Your task to perform on an android device: Go to the myntra app, Tap on the search bar and enter Peter England printed cotton kurtas for men
Image 0: 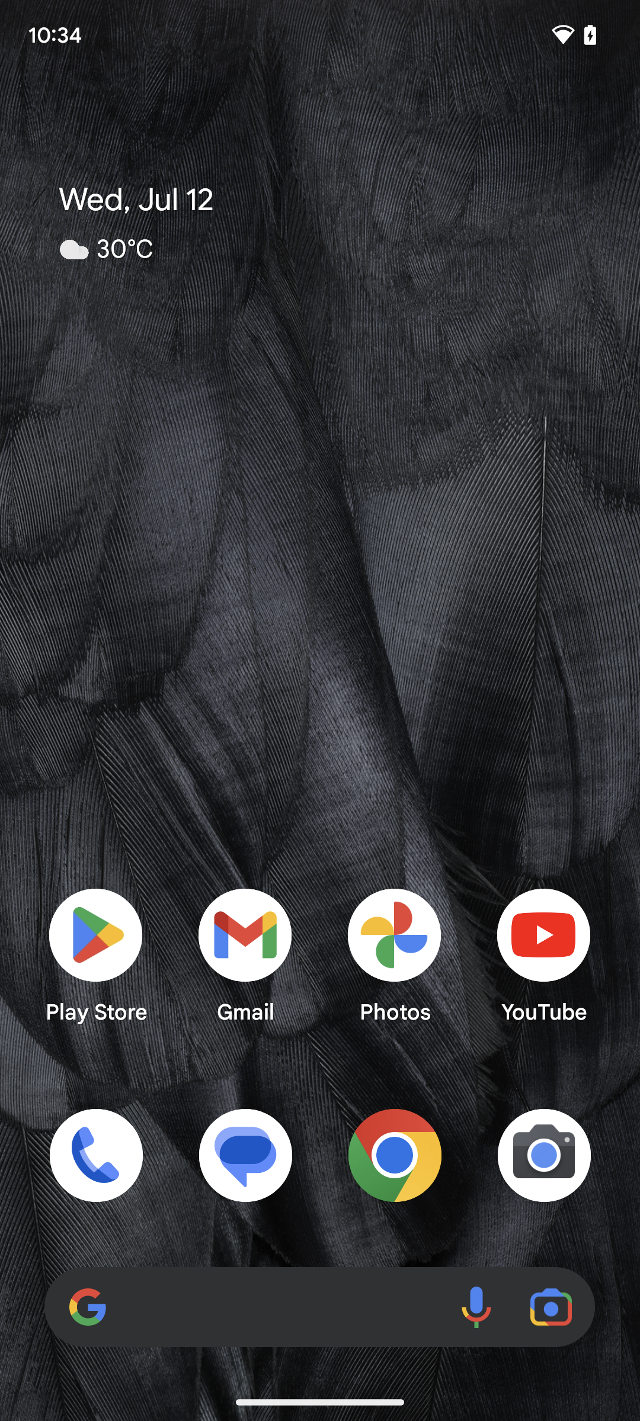
Open the myntra app
Step 0: open app "Myntra"
Image 1: 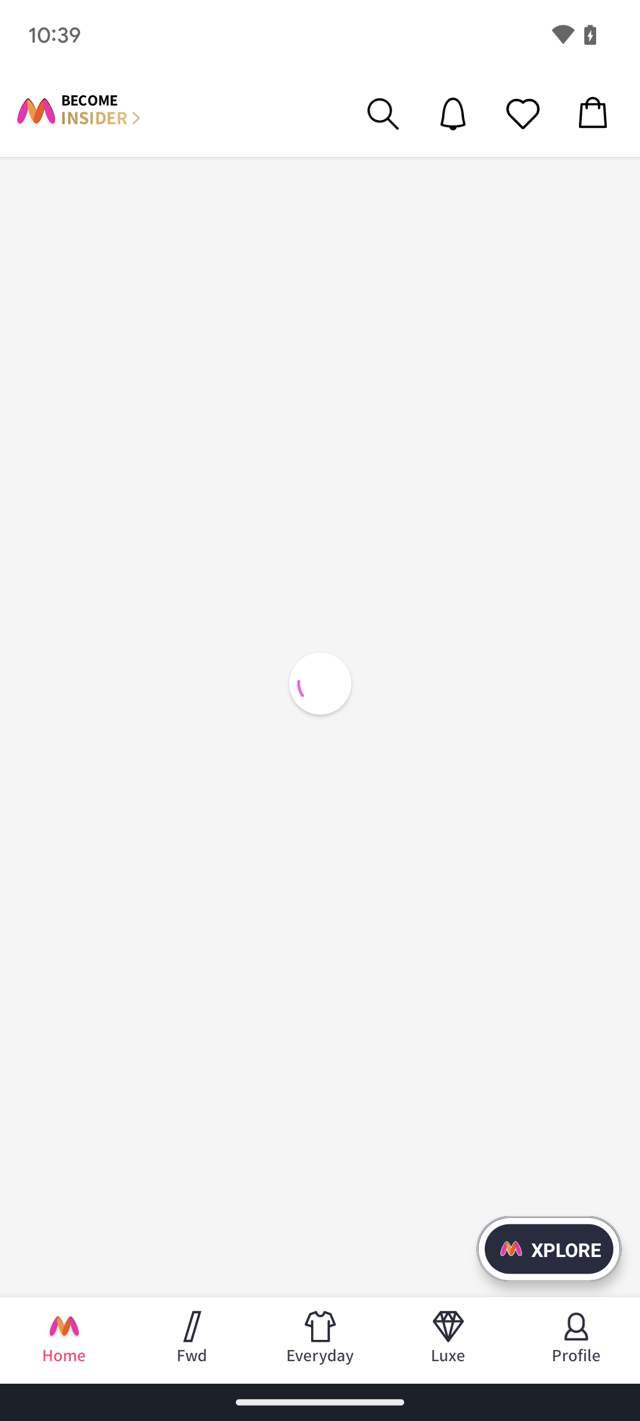
Click on the search icon on the left side of the bell icon at the top of the screen
Step 1: click (383, 114)
Image 3: 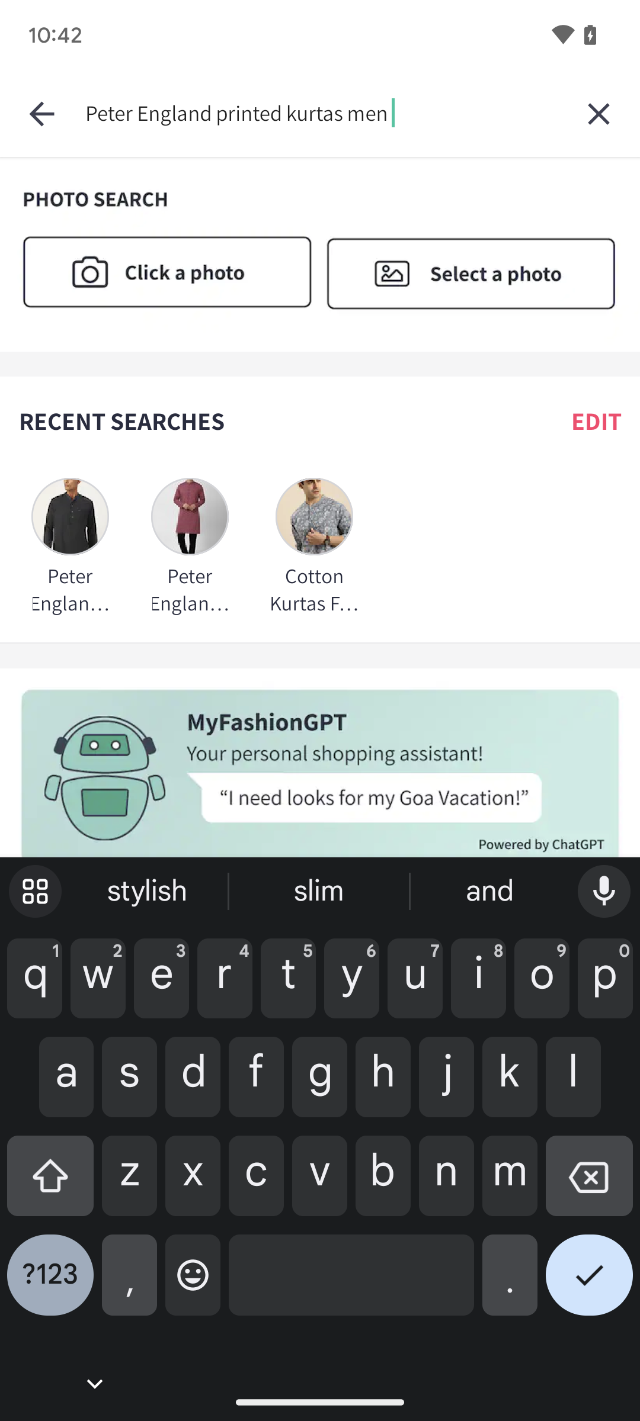
Click on the tick icon at the bottom right of the screen
Step 3: click (589, 1284)